Your task to perform on an android device: I want to use the Mega Hardware app to add the Screw driver by Channellock brand to my wishlist, since I need to fix my door handles.
Image 0: 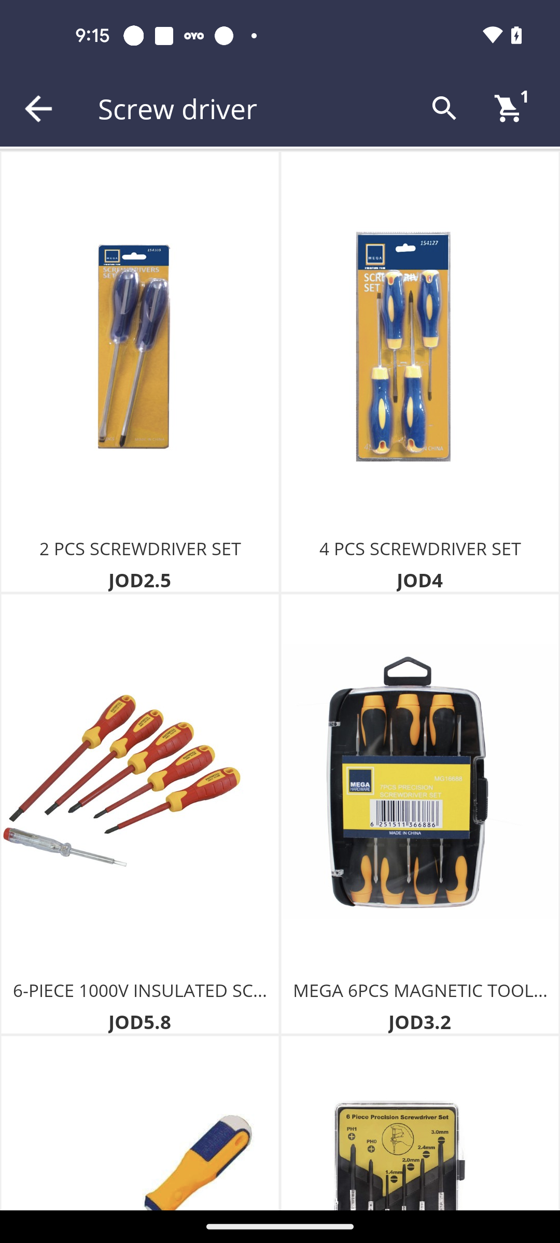
Open the first product and add to wishlist
Step 0: click (139, 548)
Image 1: 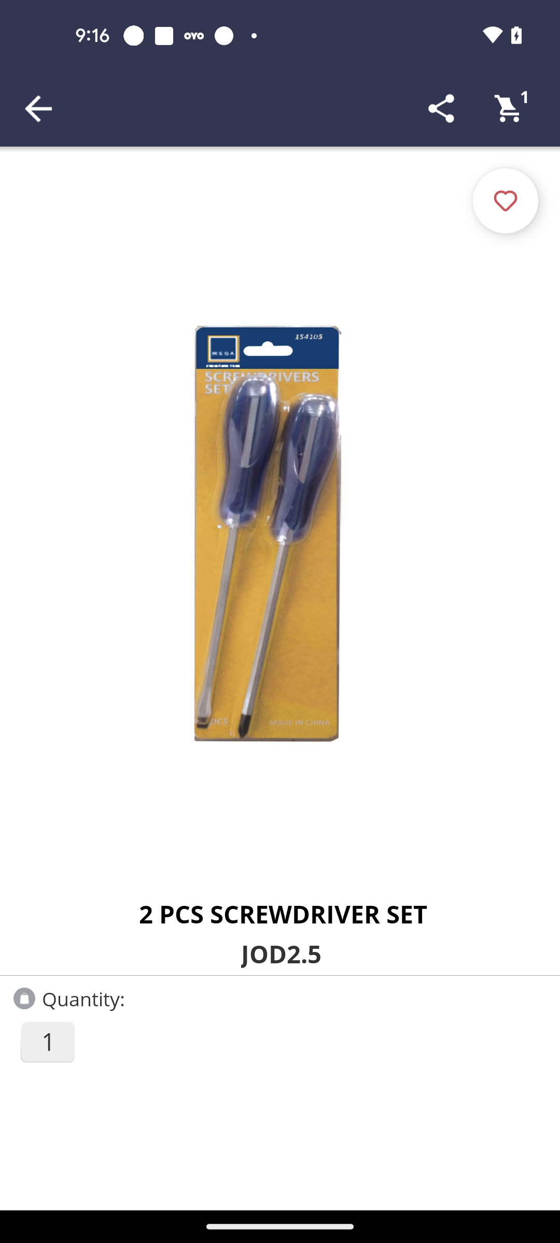
Click on the Heart icon
Step 1: click (512, 197)